Your task to perform on an android device: In the Kitchen Stories app's comment section, write a very wonderful dish as a review for crispy chicken katsu curry.
Image 0: 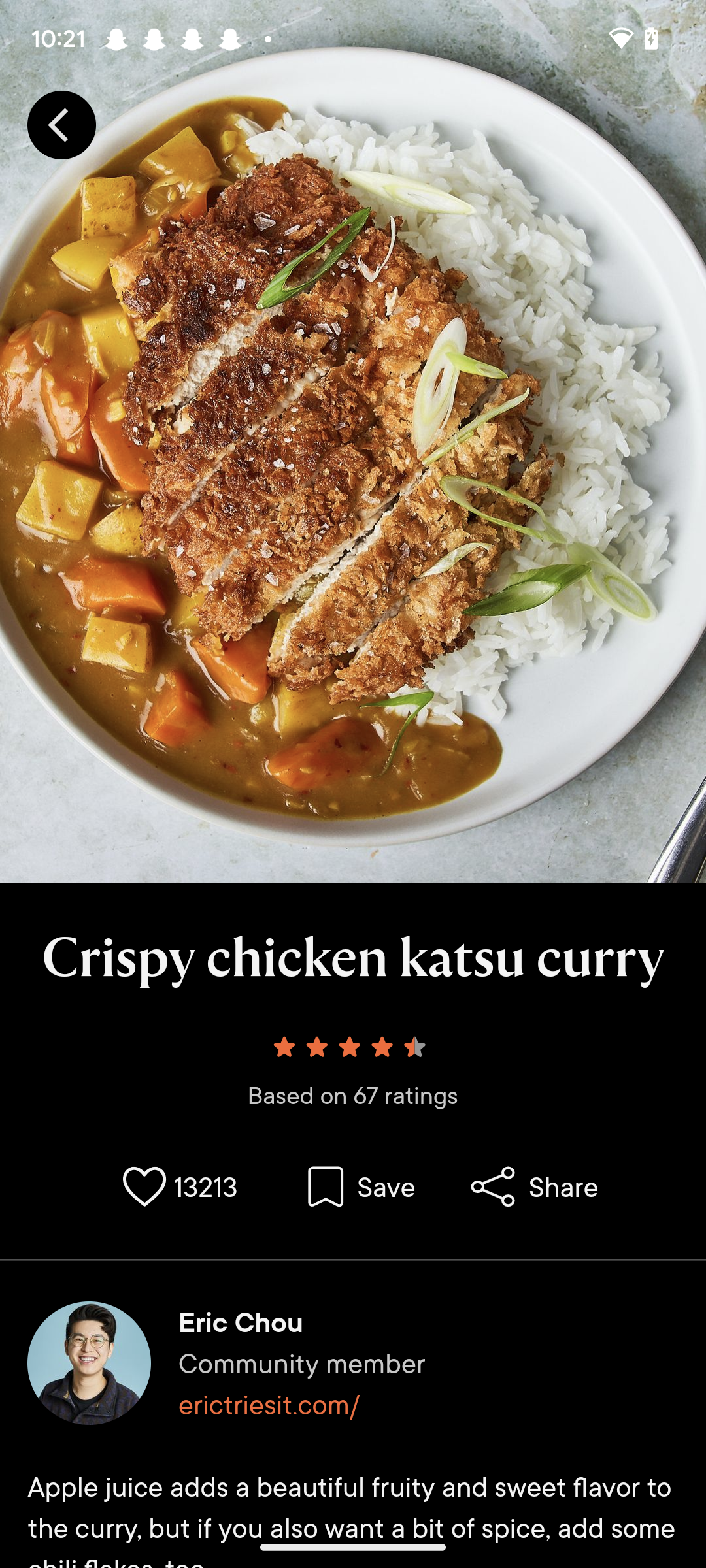
Scroll up
Step 0: scroll down
Image 1: 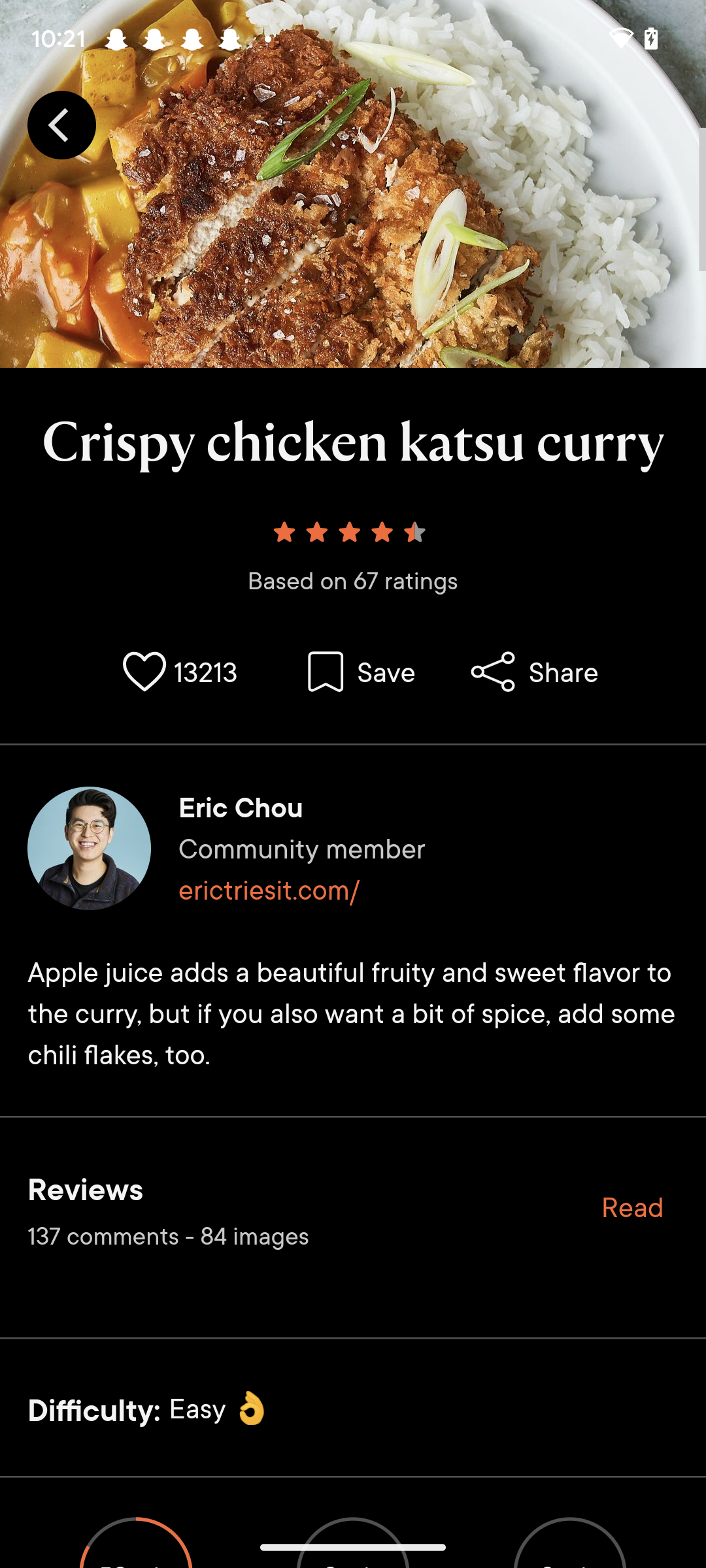
Click on Read at the bottom right side of the screen.
Step 1: click (633, 1207)
Image 2: 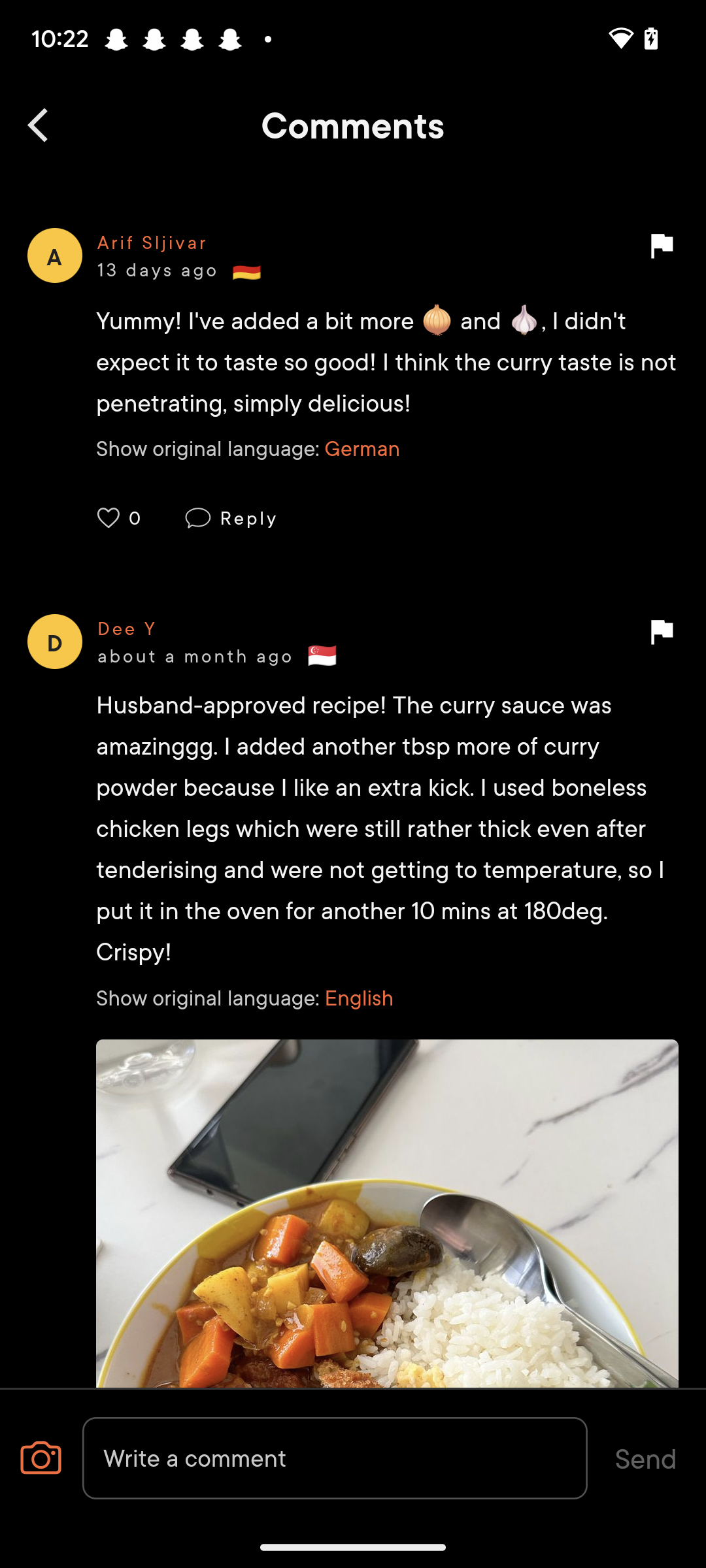
Click on Write a comment at the bottom of the screen.
Step 2: click (335, 1458)
Image 3: 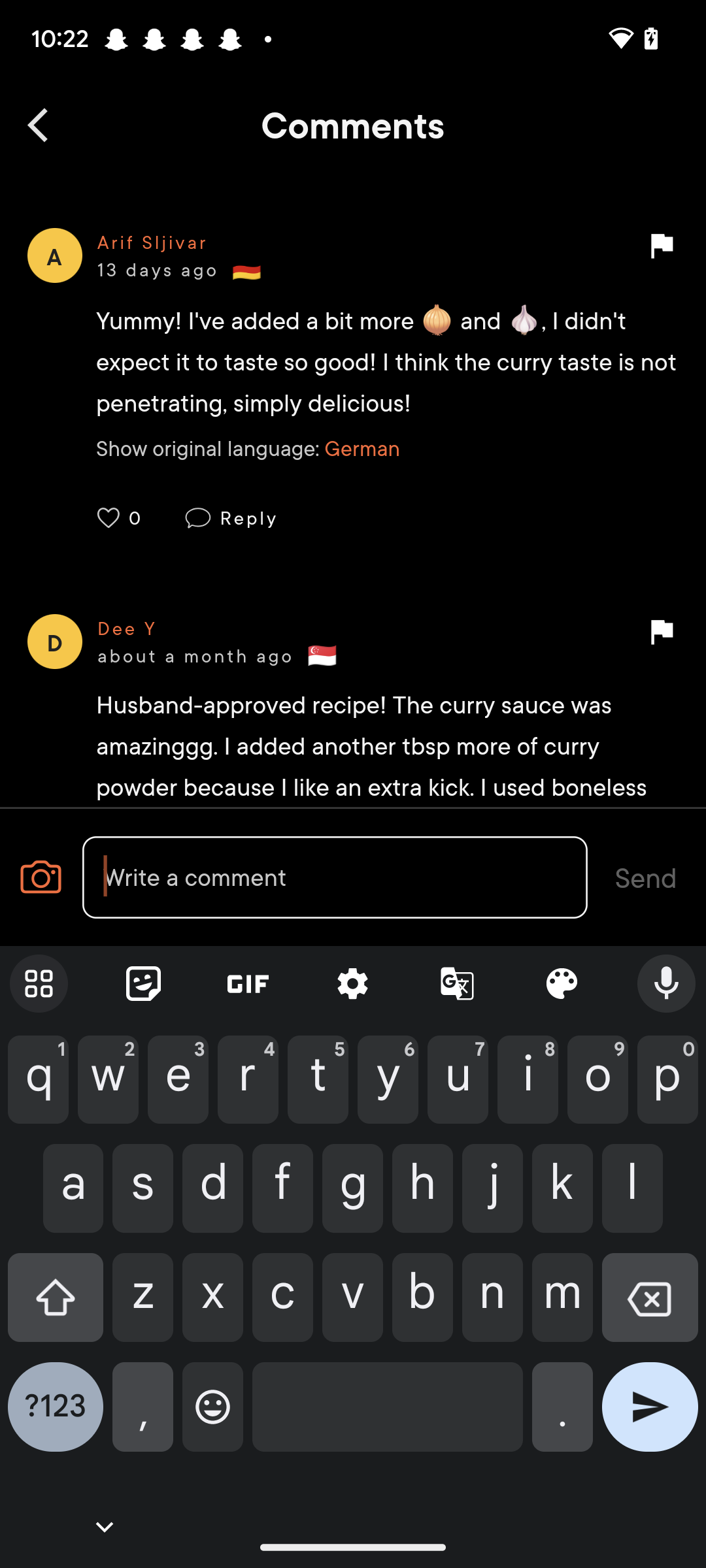
Type a very wonderful dish in the text field.
Step 3: type "a very wonderful dish"
Image 4: 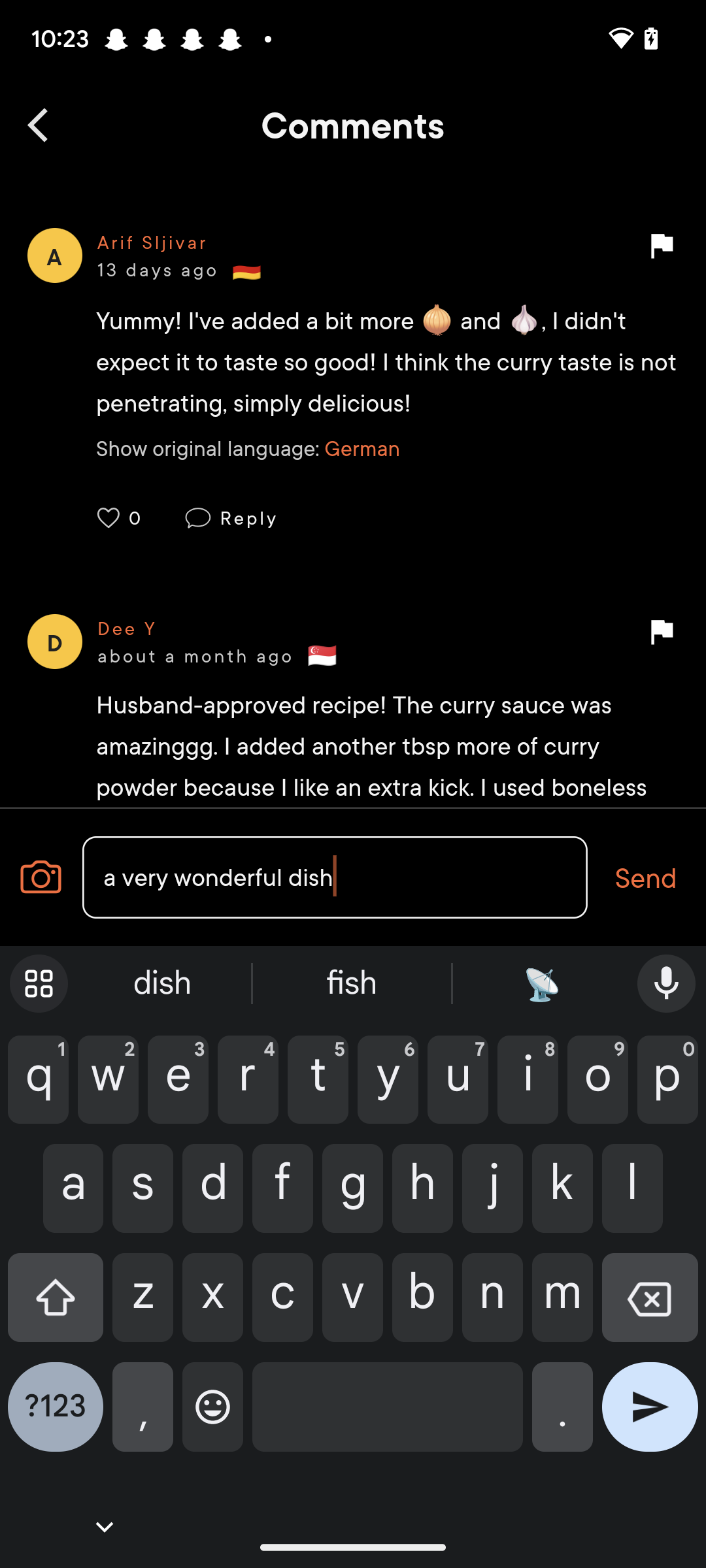
Click on Send option on the right side of the screen.
Step 4: click (647, 877)